Your task to perform on an android device: I want to change the name of my day 1 first exercise, the Wide Hand Push-up, to the toughest exercise of the day in the FitAI app.
Image 0: 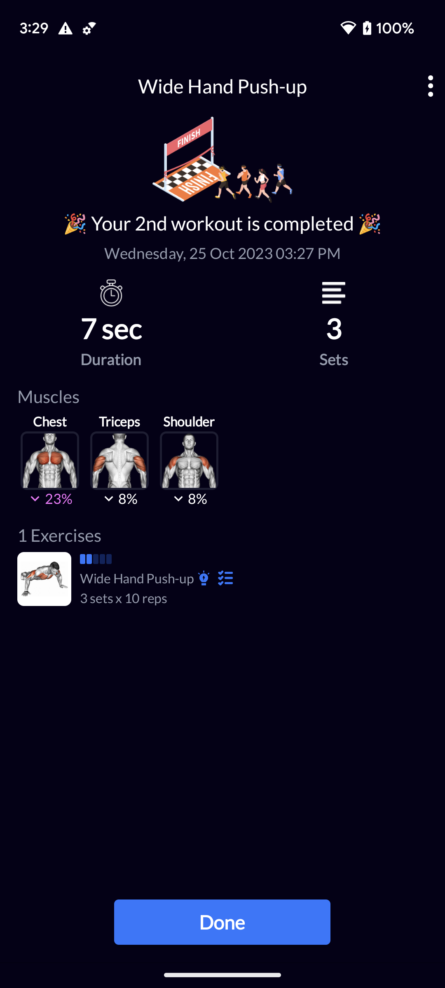
Click on the three dots icon at the top right corner of the screen to view the change name option.
Step 0: click (431, 86)
Image 2: 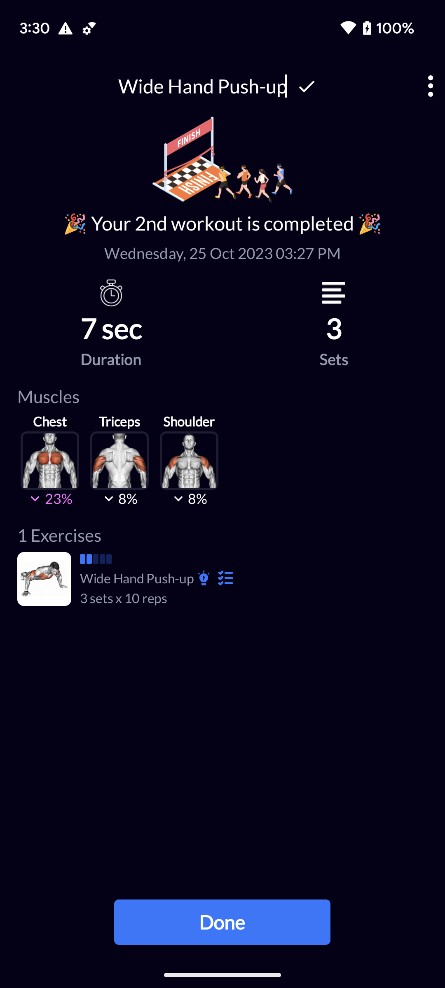
Click on the Wide Hand Push-up to change the name.
Step 2: click (203, 86)
Image 3: 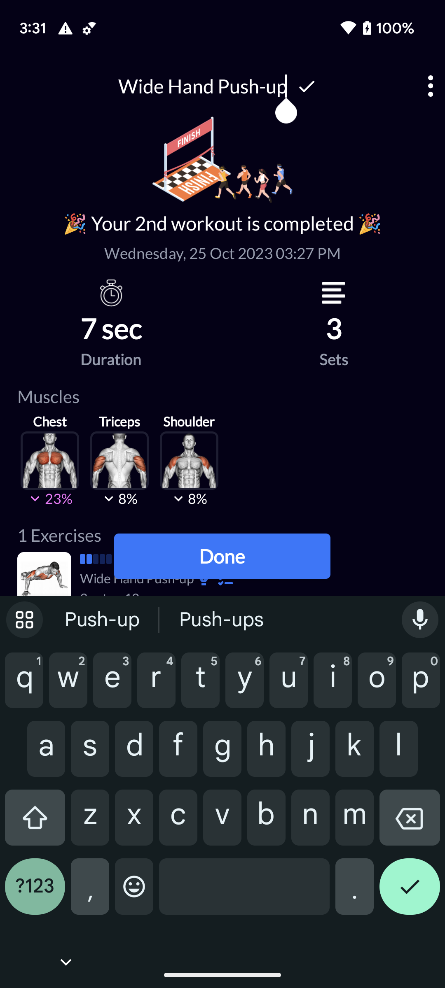
Long press on the backspace key of the keyboard to remove the name of this exercise.
Step 3: long press (410, 824)
Image 4: 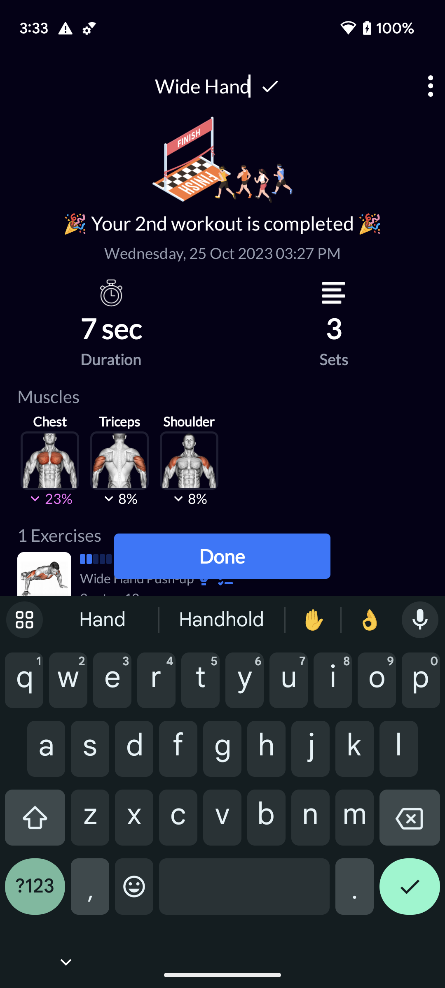
Long press on the backspace key of the keyboard to remove the name of this exercise.
Step 4: long press (410, 824)
Image 5: 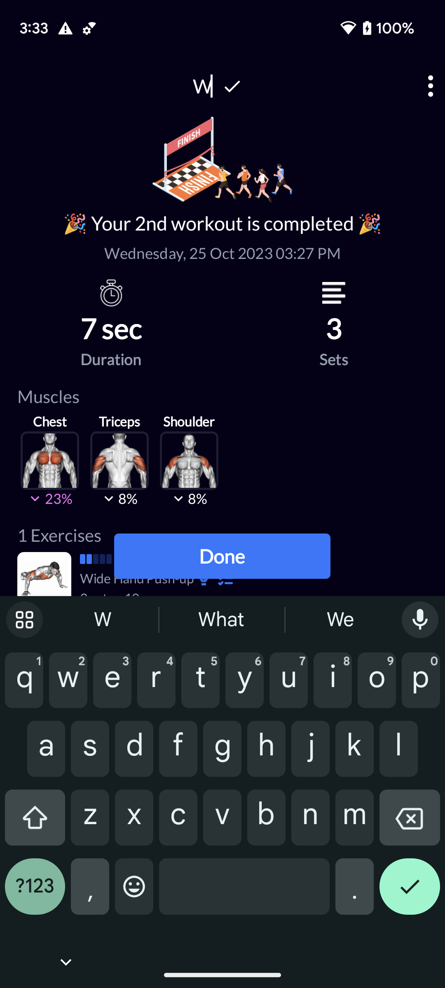
Long press on the backspace key of the keyboard to remove the name of this exercise.
Step 5: long press (410, 824)
Image 6: 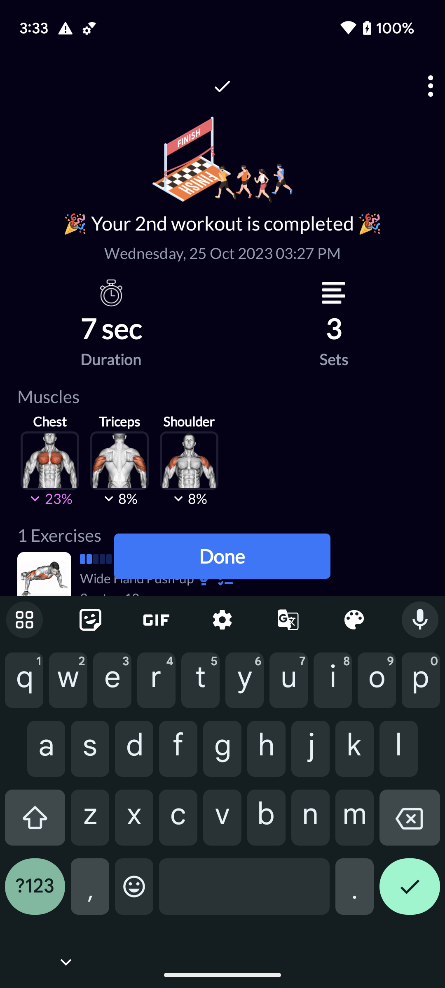
Type toughest exercise of the day in the name section of this exercise.
Step 6: type "toughest exercise of the day"
Image 7: 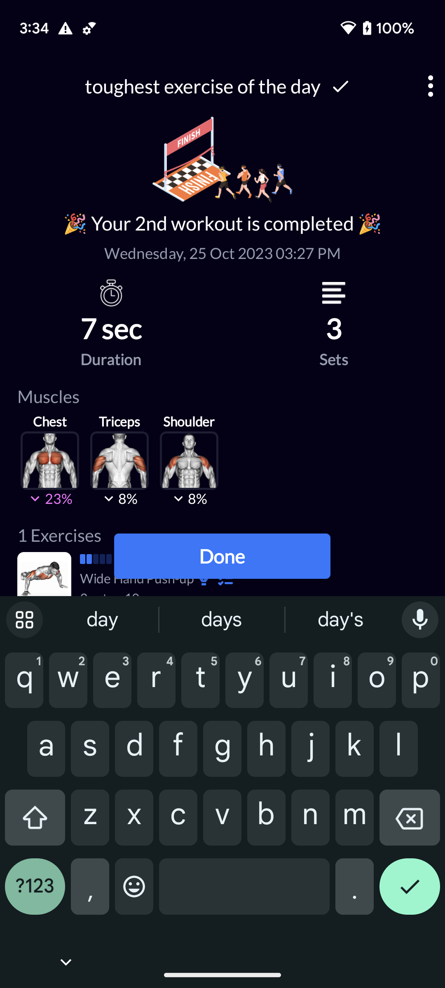
Click on the tick icon at the top of the screen to save the name of this exercise.
Step 7: click (340, 86)